Your task to perform on an android device: My family planned for a tour of Leaning Tower of Pisa ( Italy). We will stay over there from 21 October to 22 October . Search for a hotel for 3 adults near Leaning Tower of Pisa in the Booking.com app
Image 0: 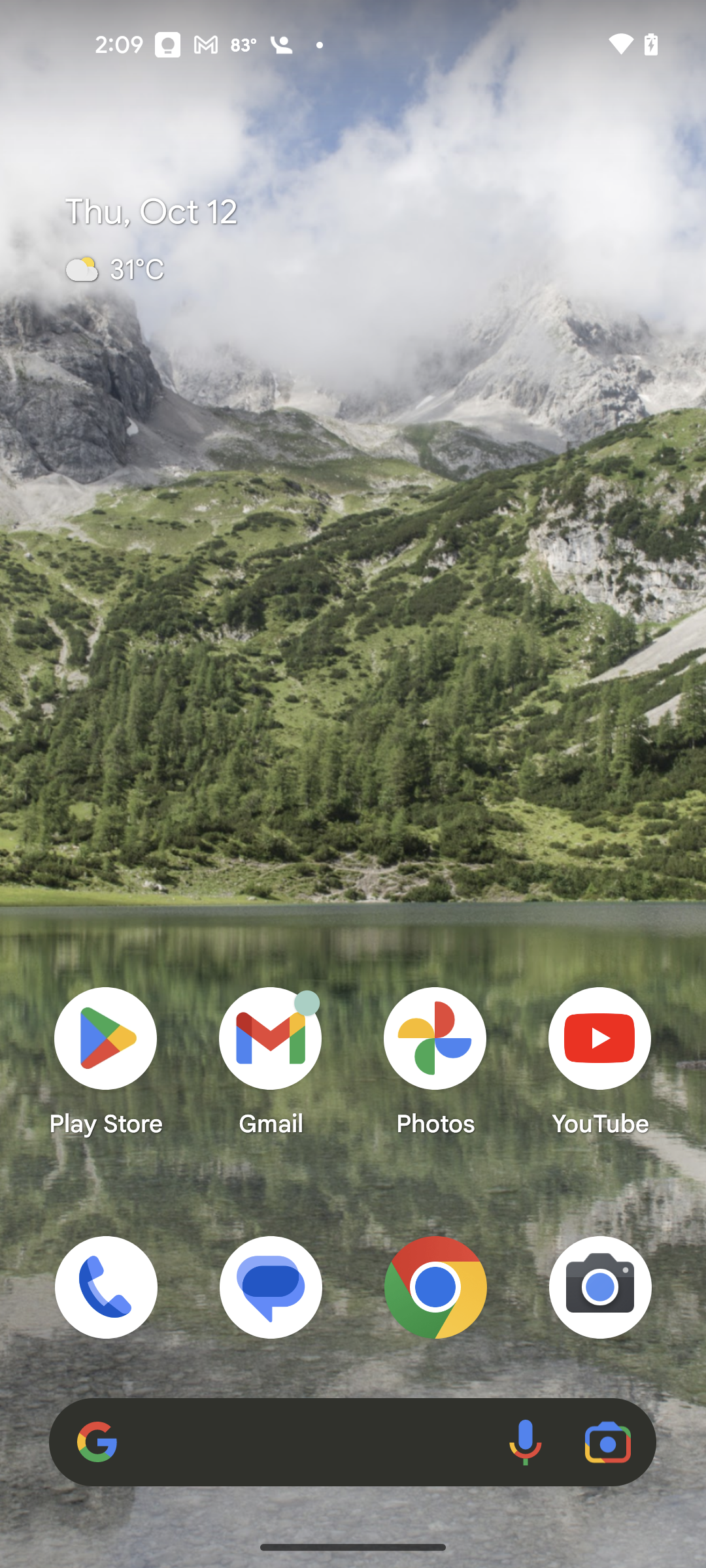
Open the Booking.com app
Step 0: open app "Booking.com"
Image 1: 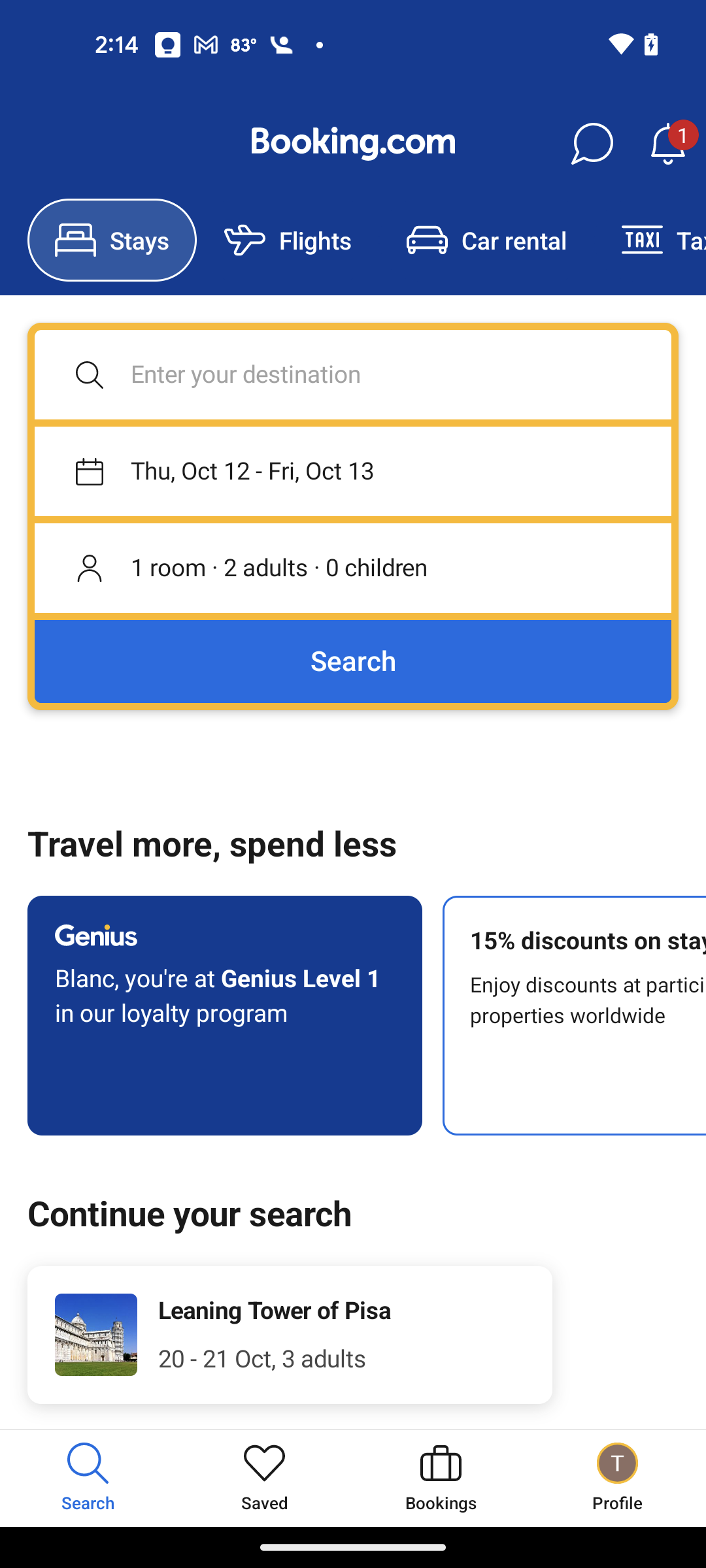
Click on the destination search bar
Step 1: click (353, 374)
Image 2: 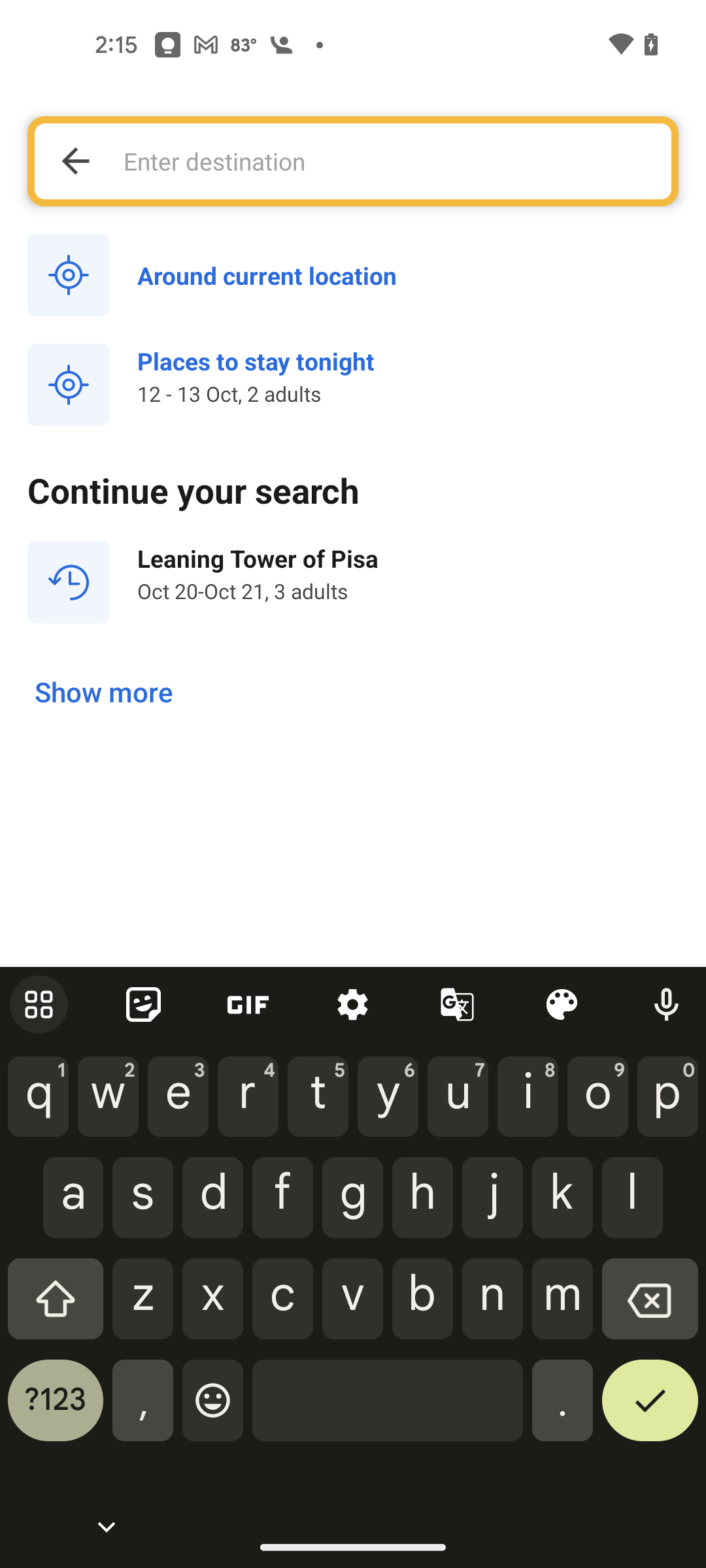
Search for Leaning Tower of Pisa
Step 2: type "Leaning Tower of Pisa"
Image 4: 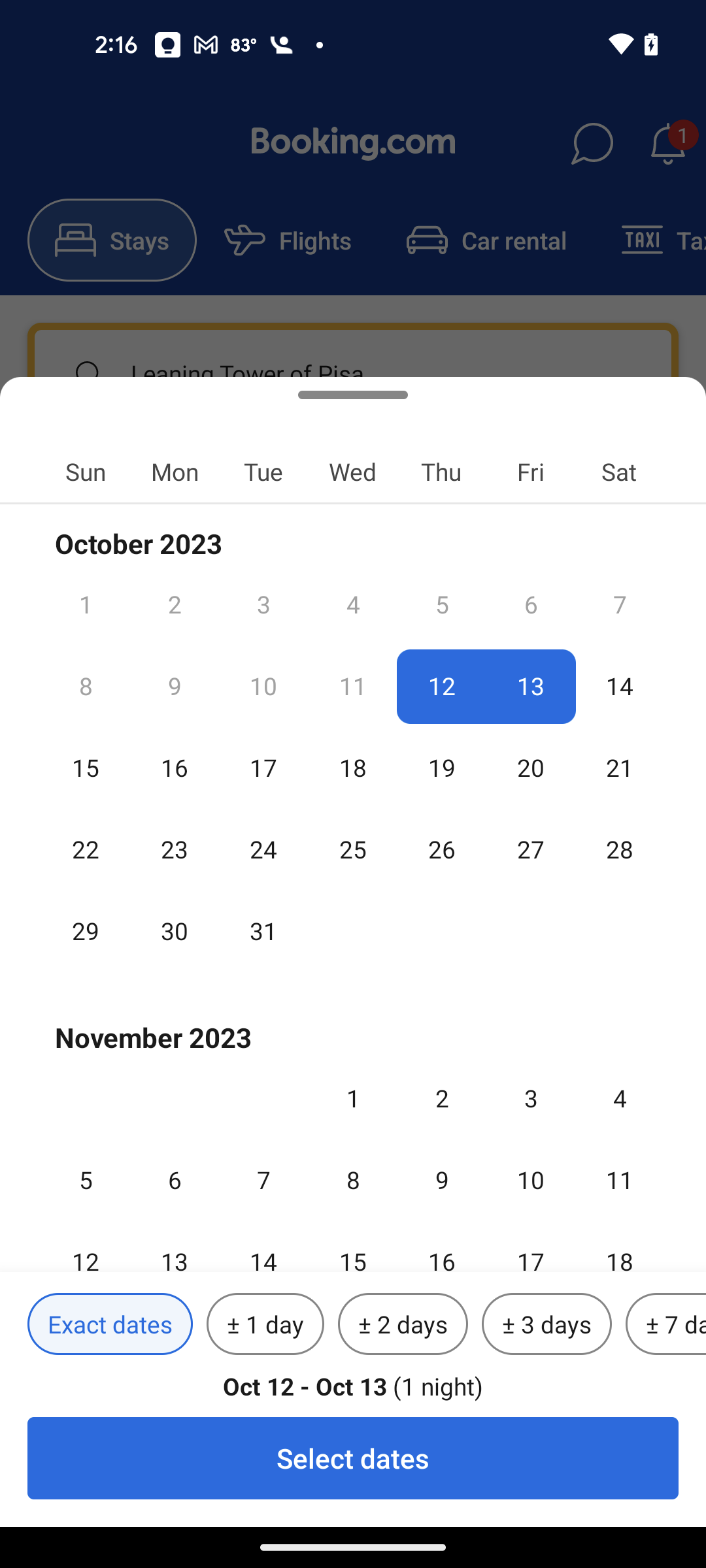
Click on the 21 October for Check-in
Step 4: click (619, 754)
Image 5: 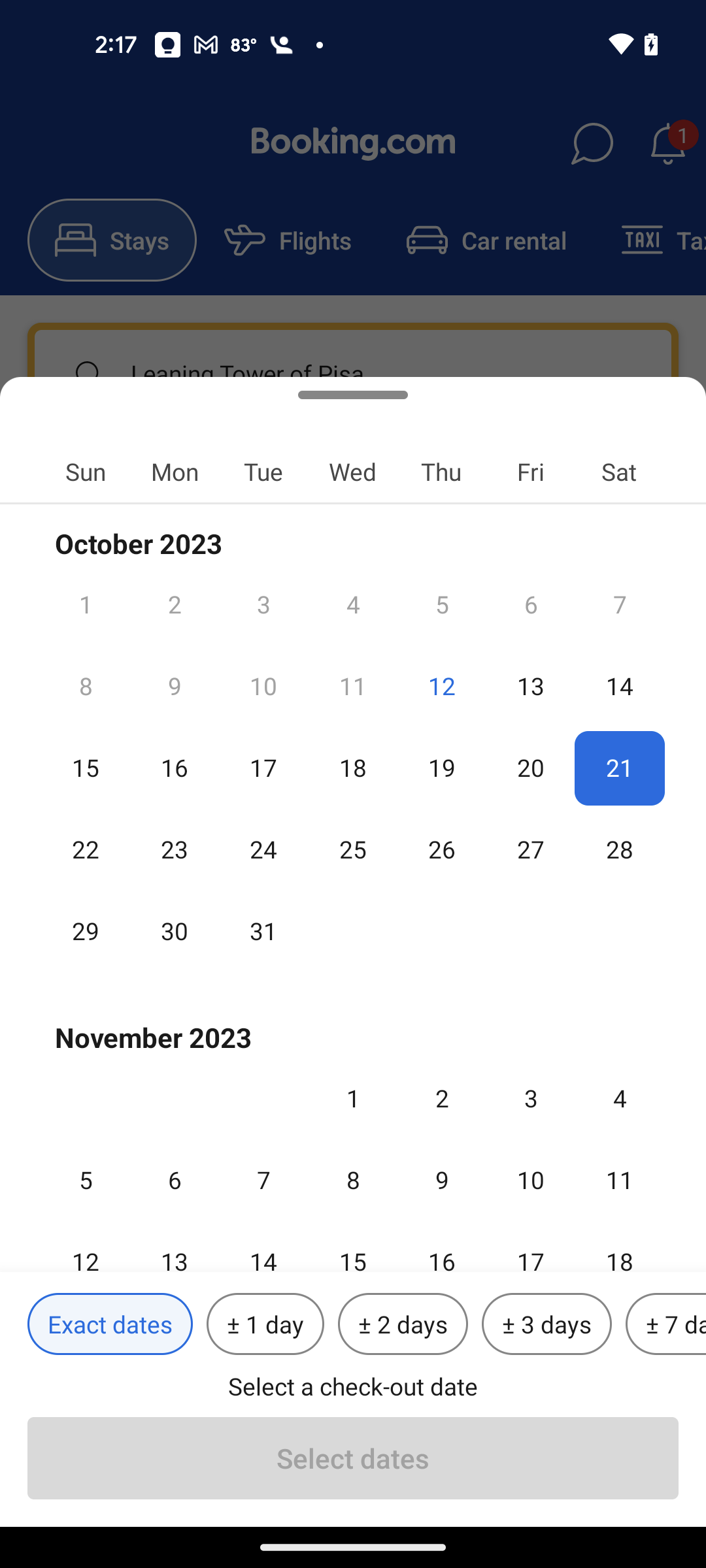
Click on the 22 October for Check-out
Step 5: click (86, 829)
Image 6: 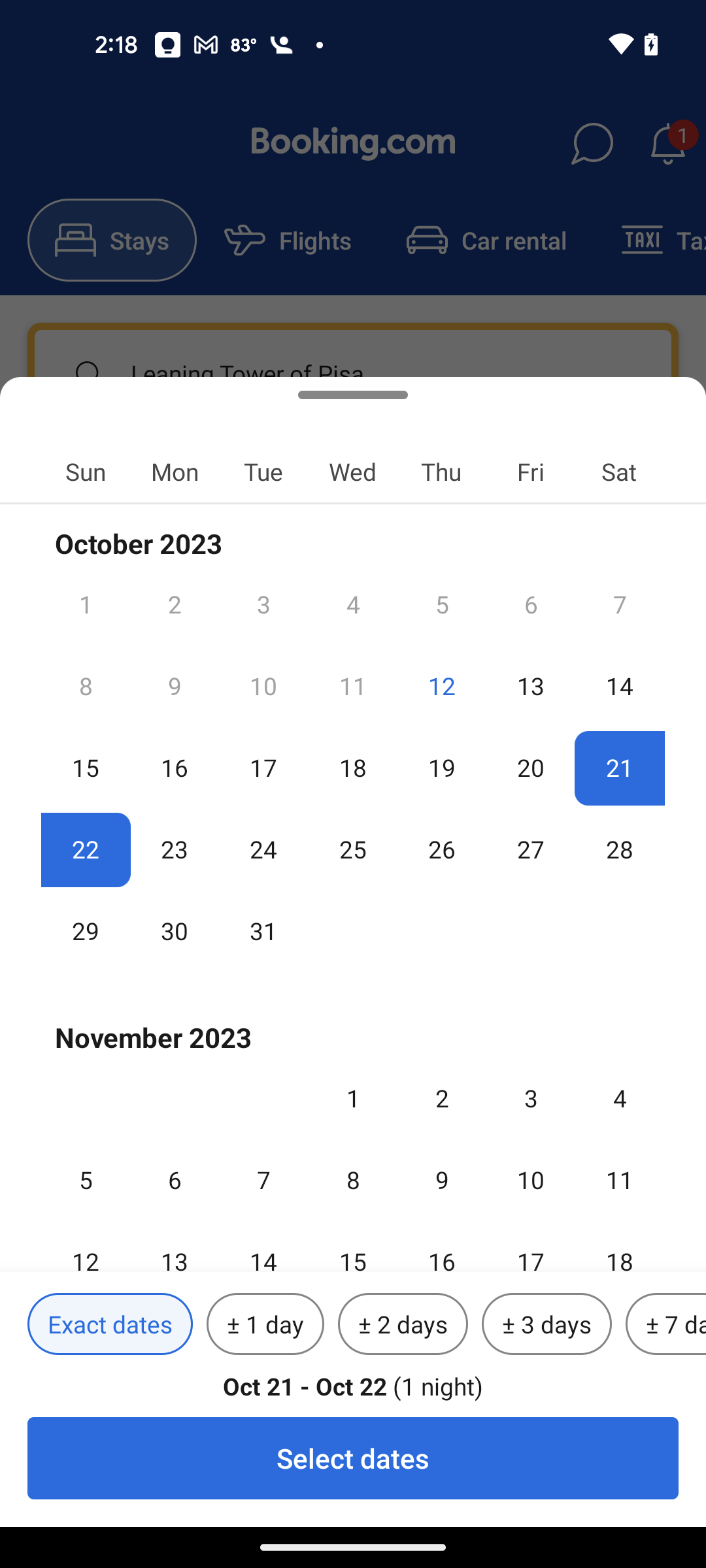
Click on the Select dates button at the bottom
Step 6: click (353, 1458)
Image 7: 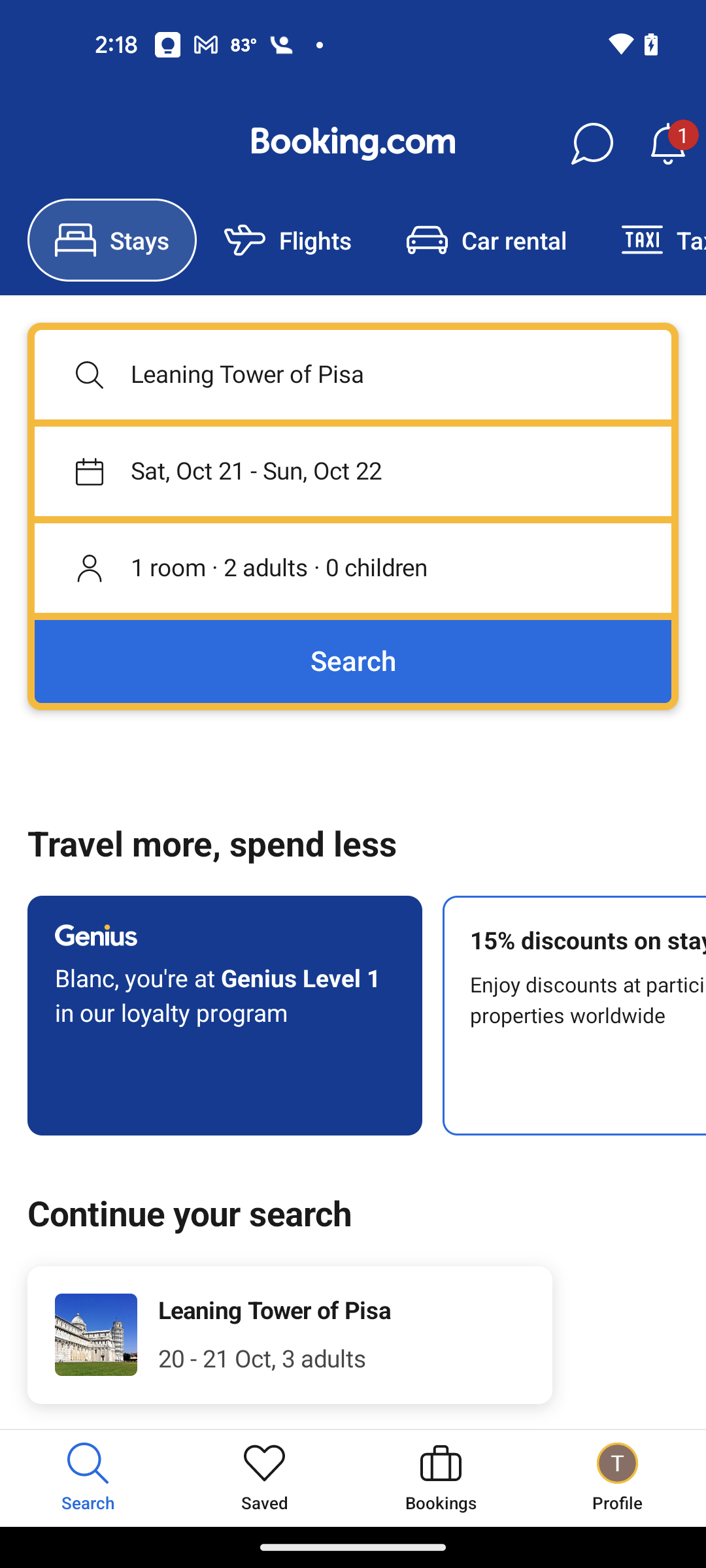
Click on the person section
Step 7: click (353, 568)
Image 8: 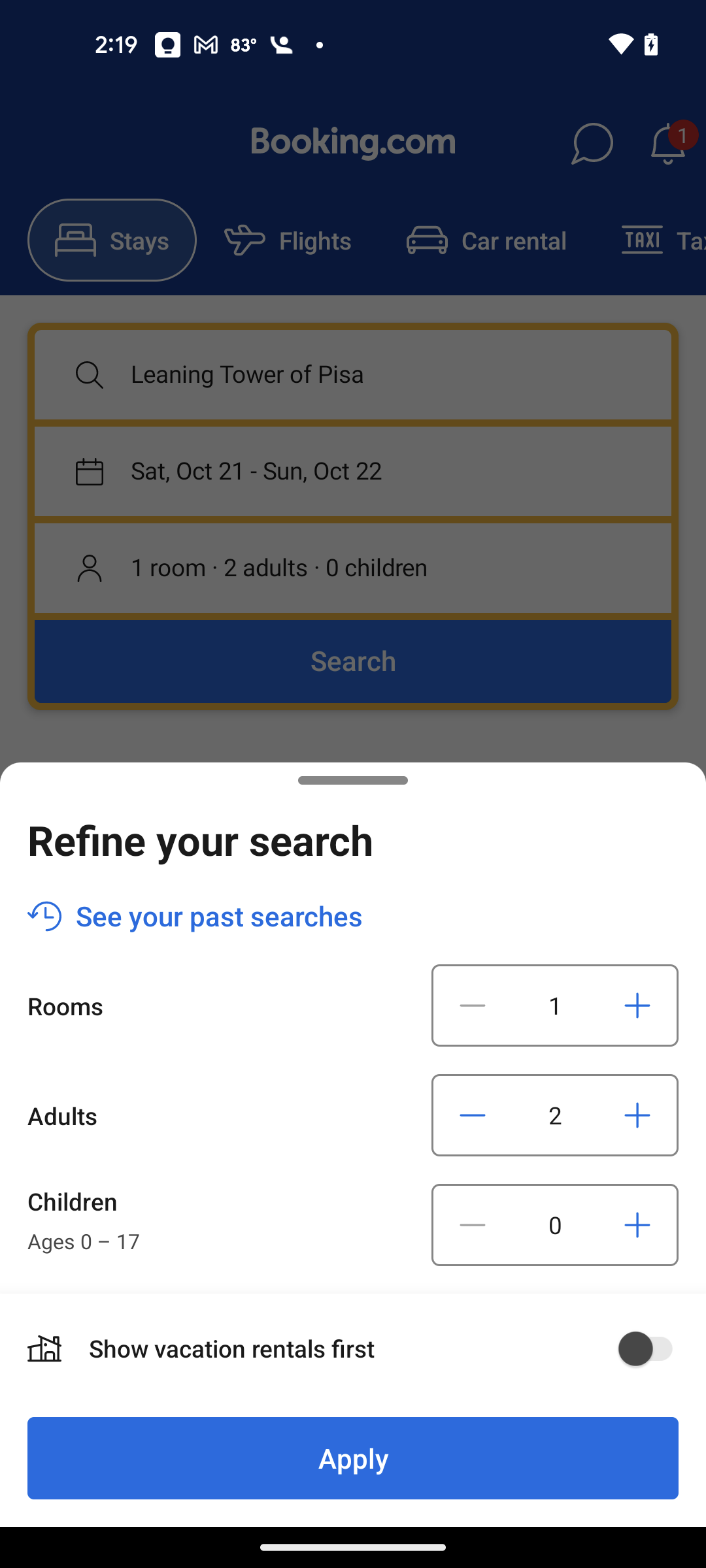
Click on the Plus icon next to the Adults section.
Step 8: click (637, 1115)
Image 9: 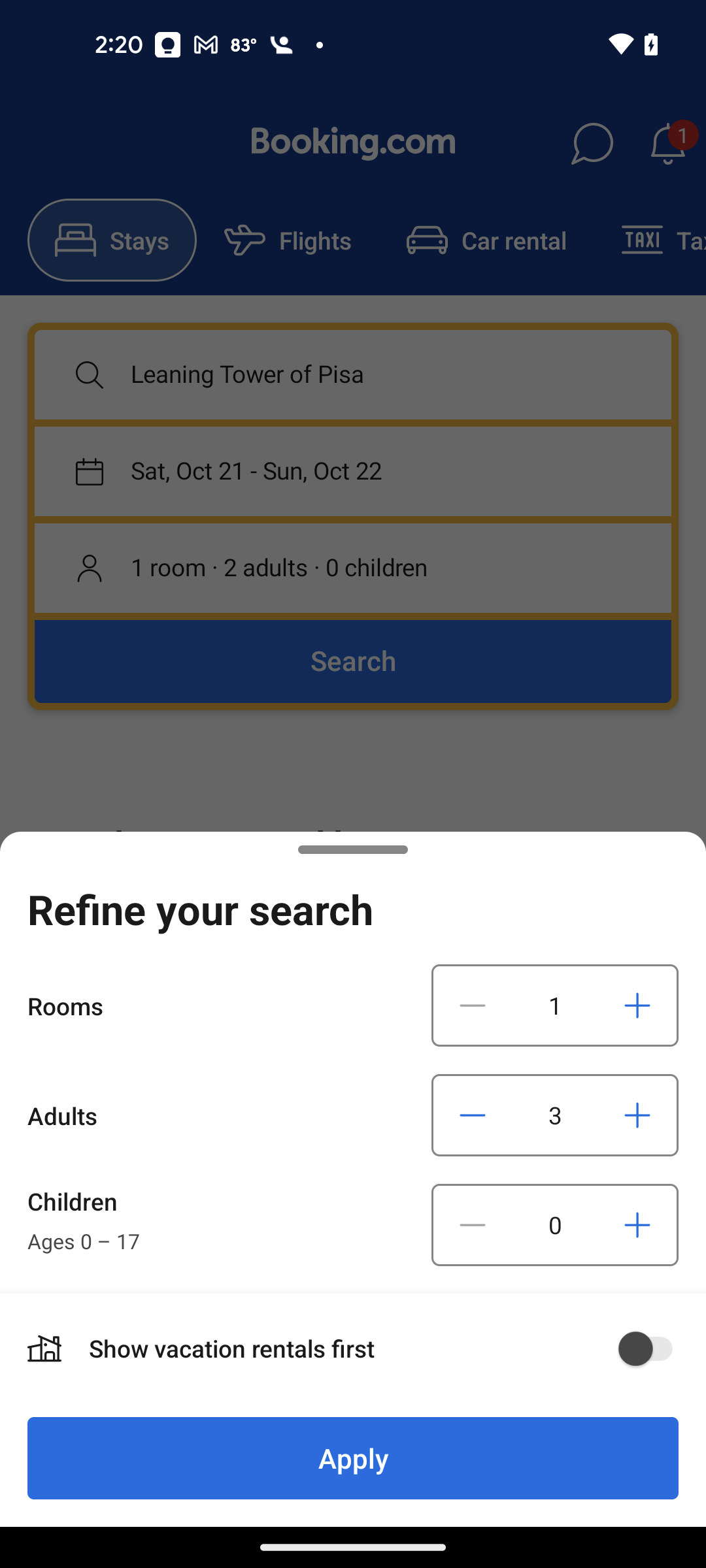
Click on the Apply button at the bottom of the screen
Step 9: click (353, 1458)
Image 10: 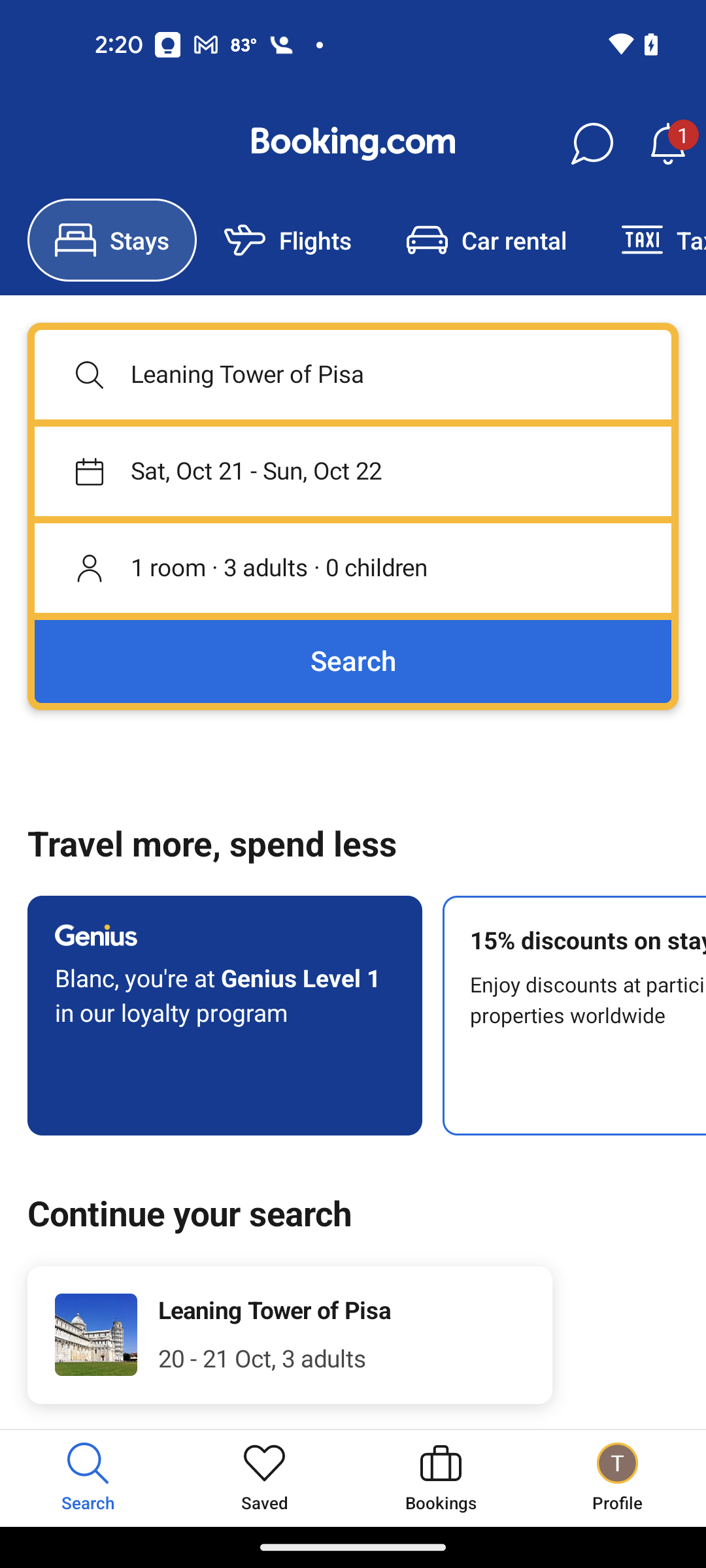
Click on the Search button
Step 10: click (353, 661)